Your task to perform on an android device: Set the Marathon reminder to snooze for 20 minutes in the reminder app .
Image 0: 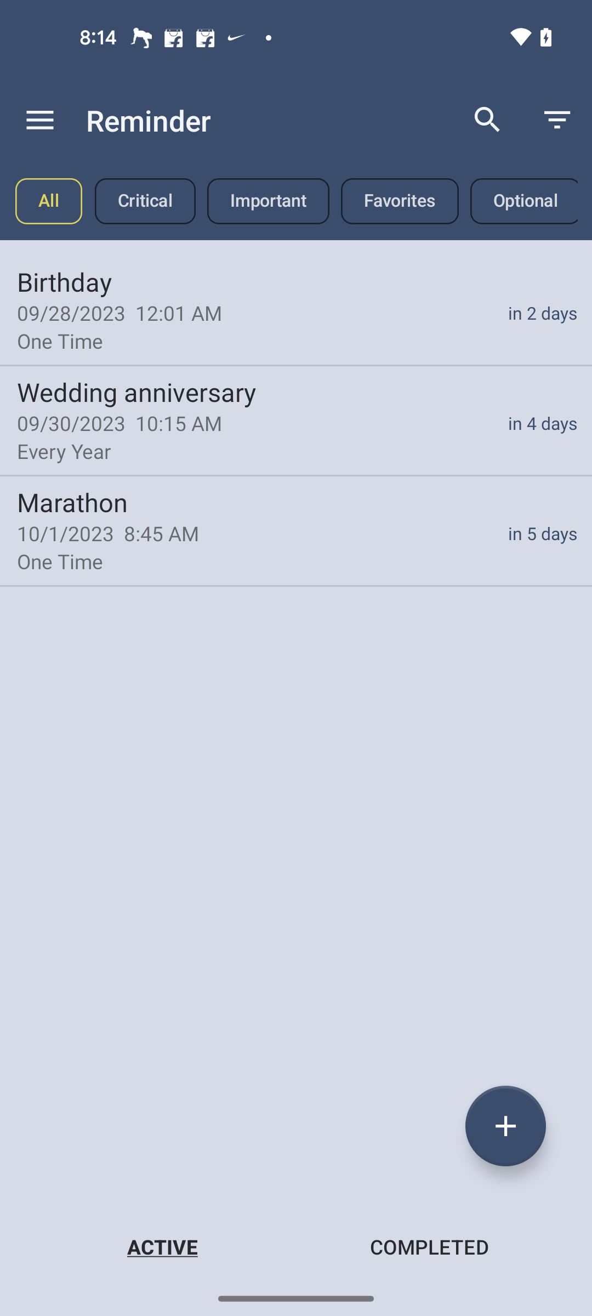
Click on the Marathon reminder 
Step 0: click (67, 502)
Image 2: 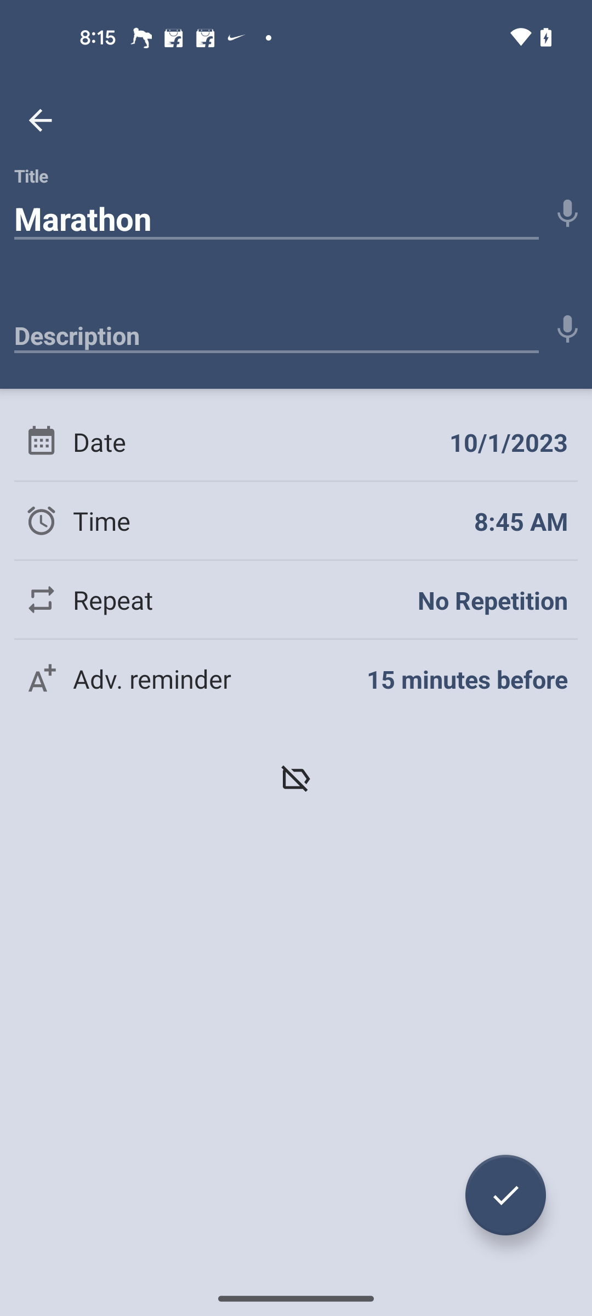
Click on the label icon
Step 2: click (296, 778)
Image 3: 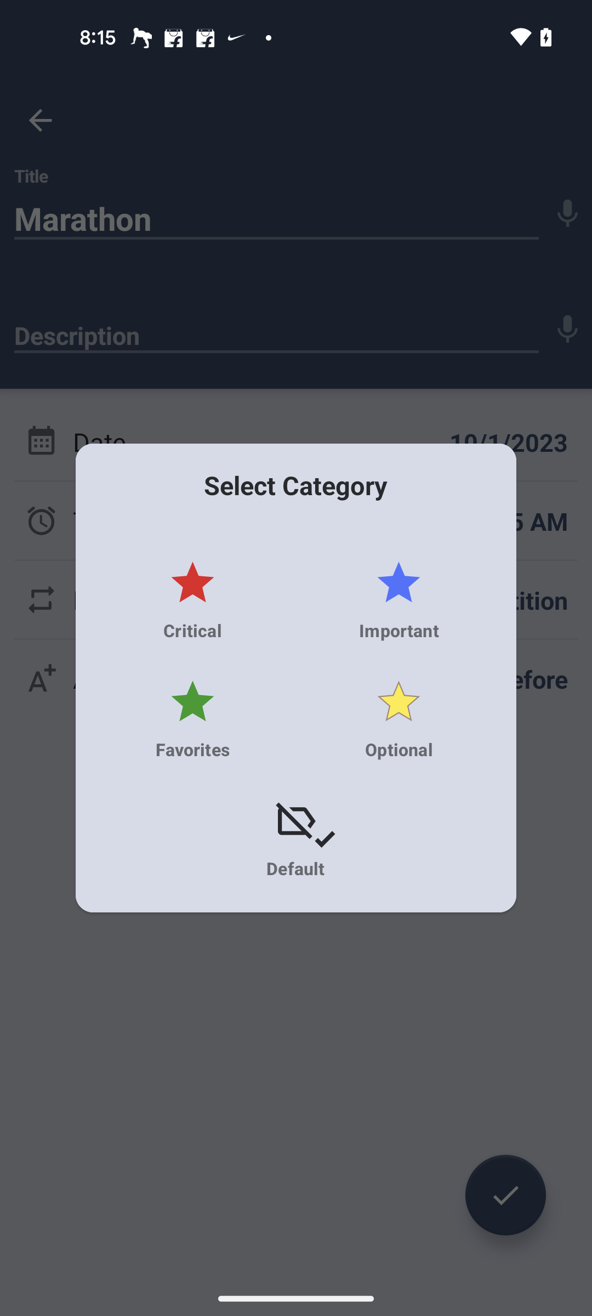
Select the Favorites category
Step 3: click (192, 719)
Image 4: 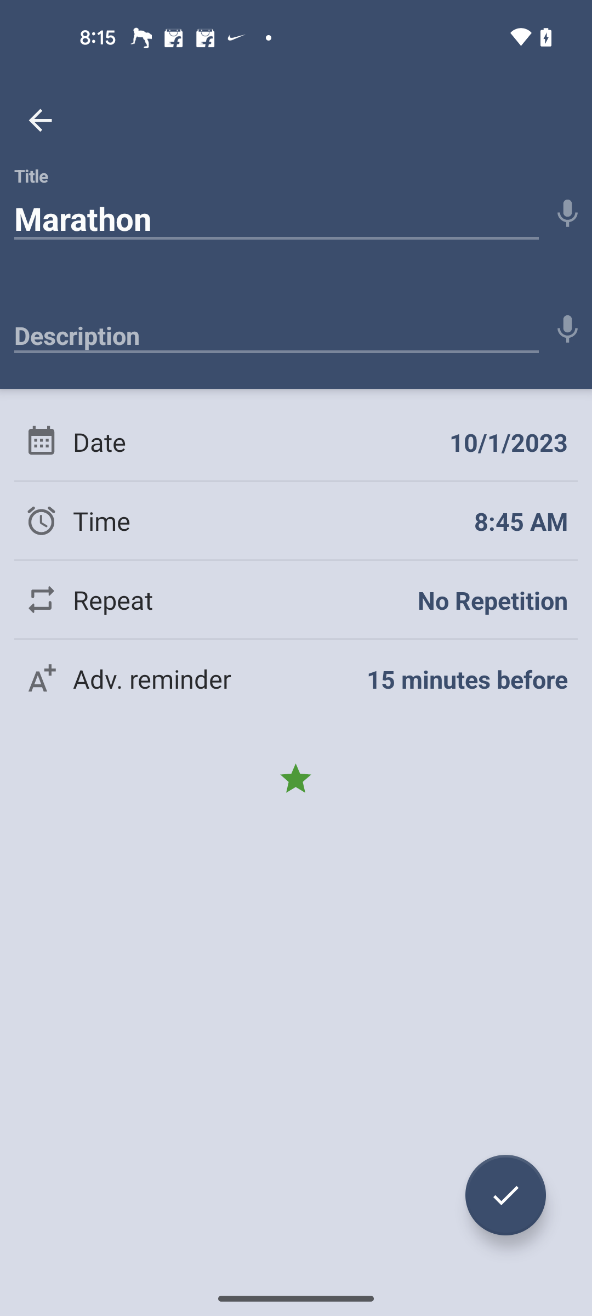
Click on the tick button at the bottom right corner of the screen
Step 4: click (505, 1195)